Your task to perform on an android device: I would like to save this page to my bookmarks for later reference.
Image 0: 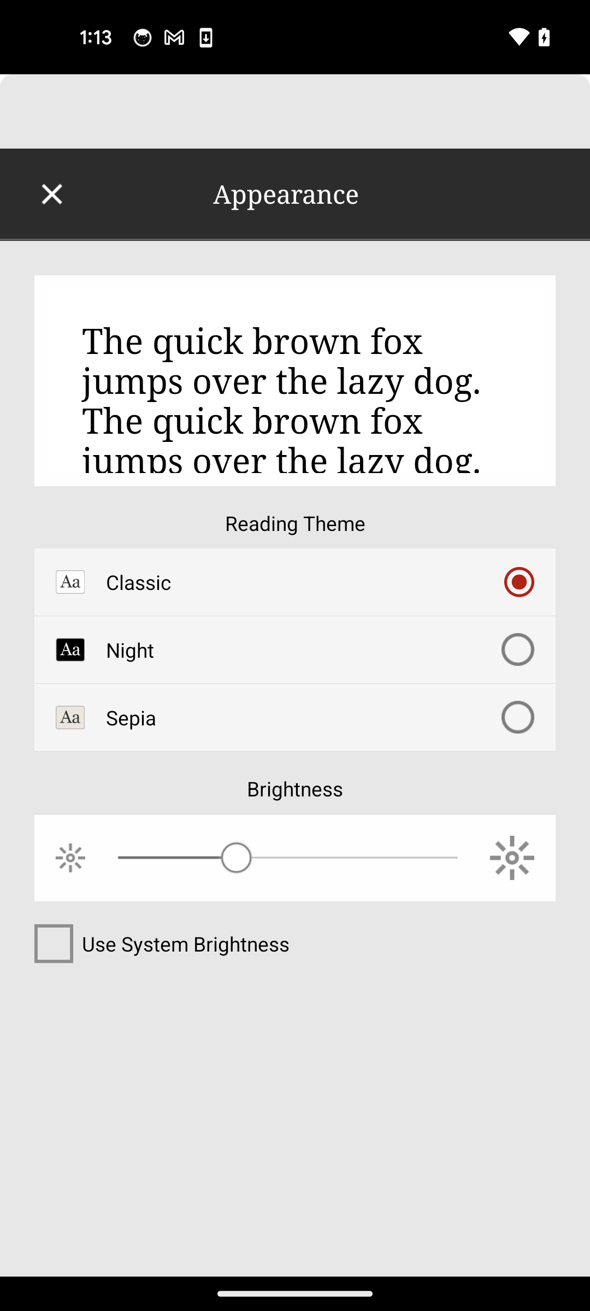
Tap on the cross icon
Step 0: click (1182, 681)
Image 2: 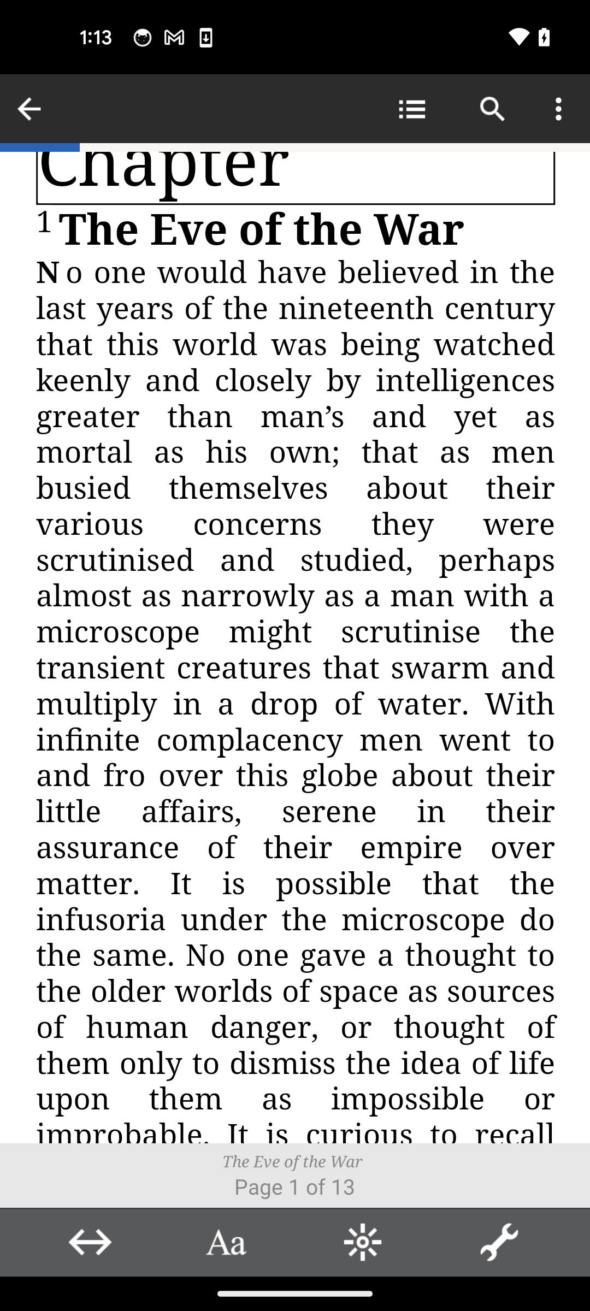
Click on the three dots menu icon at the top right corner of the screen
Step 2: click (561, 109)
Image 3: 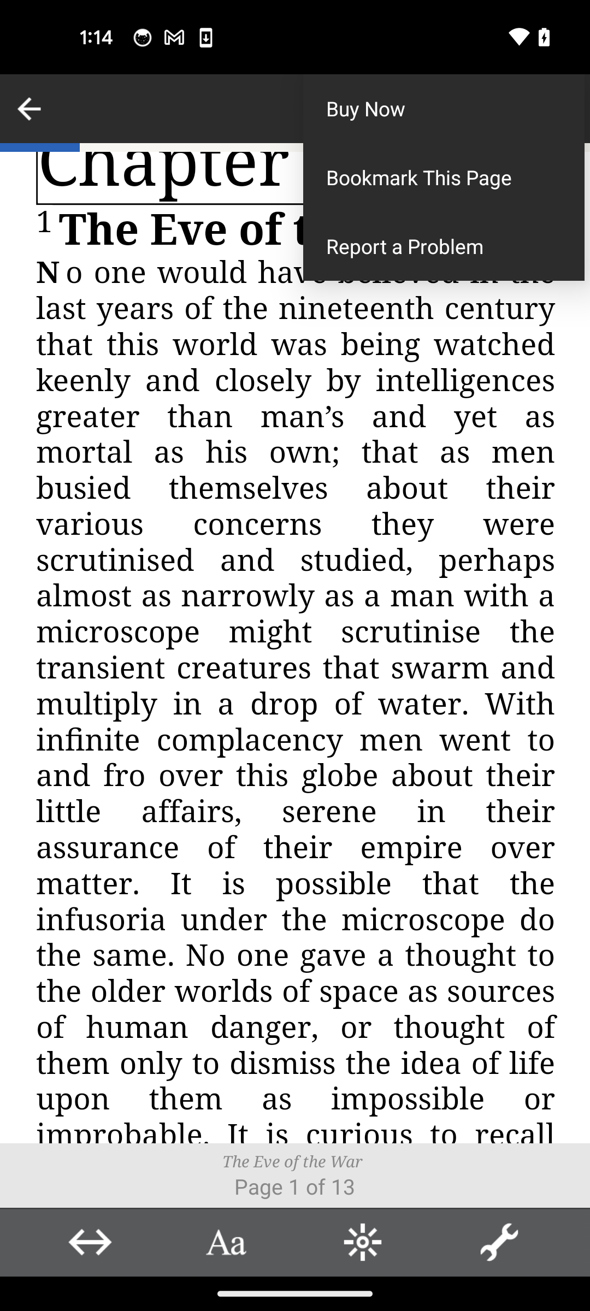
Click on the bookmark this page option
Step 3: click (444, 177)